Your task to perform on an android device: I want to search for a hotel room on the 15th of January on the Agoda app in London as I'll be having a Layover there on 15th of January.
Image 1: 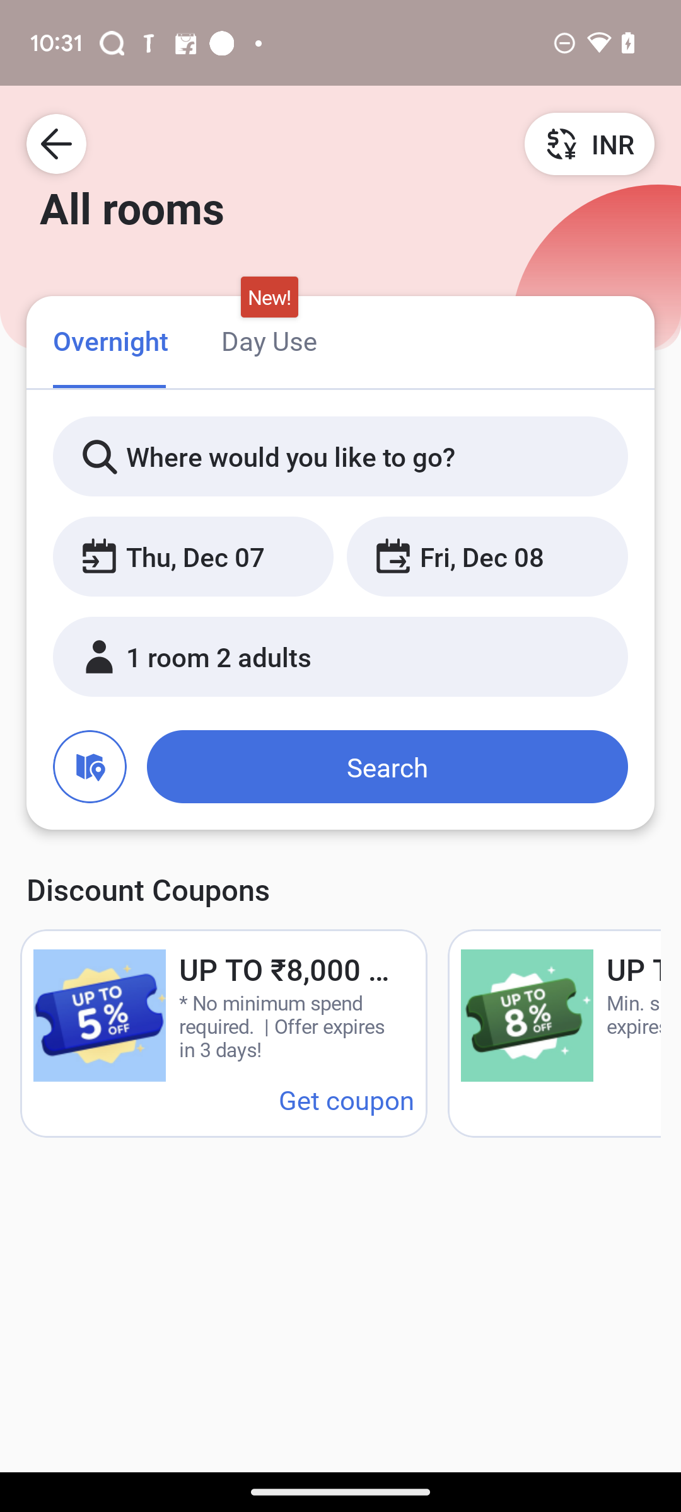
Click on the location ooption.
Step 1: click (327, 456)
Image 2: 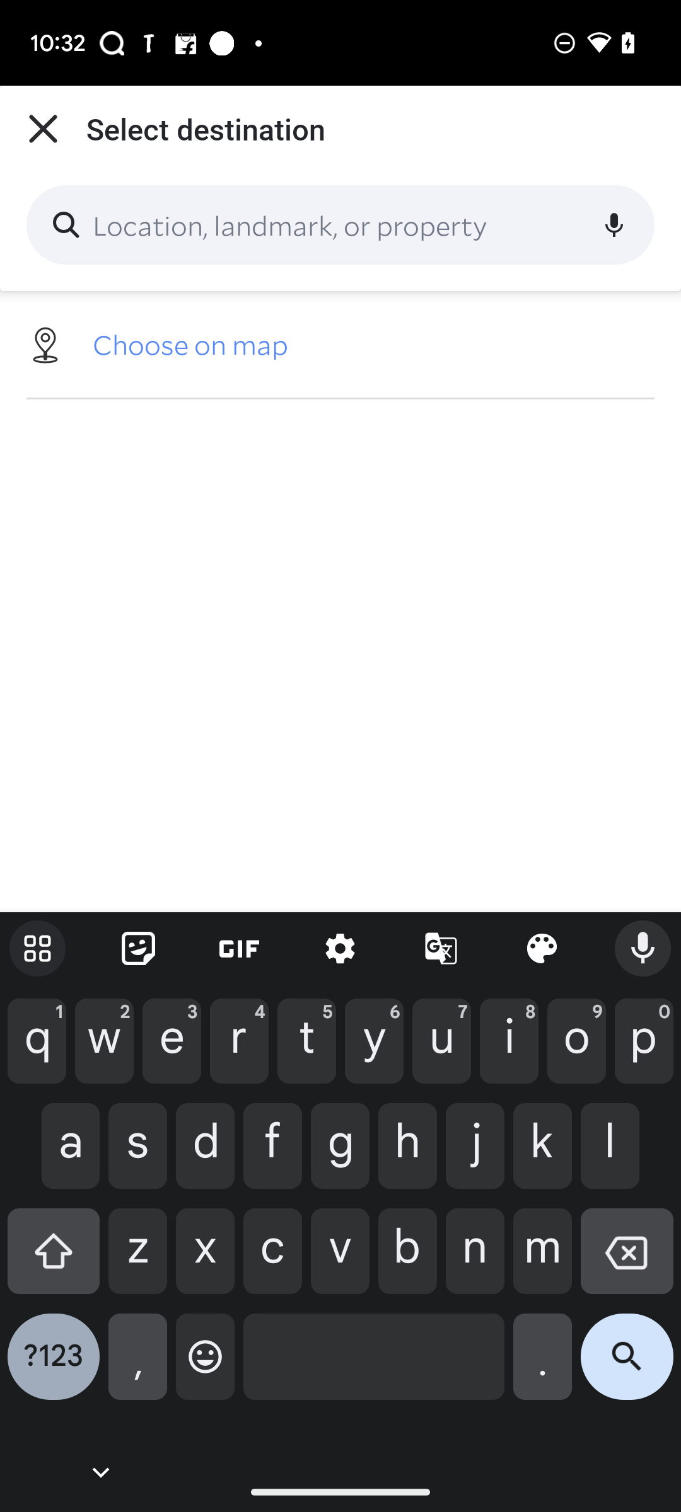
Enter London in the text box.
Step 2: type "London"
Image 3: 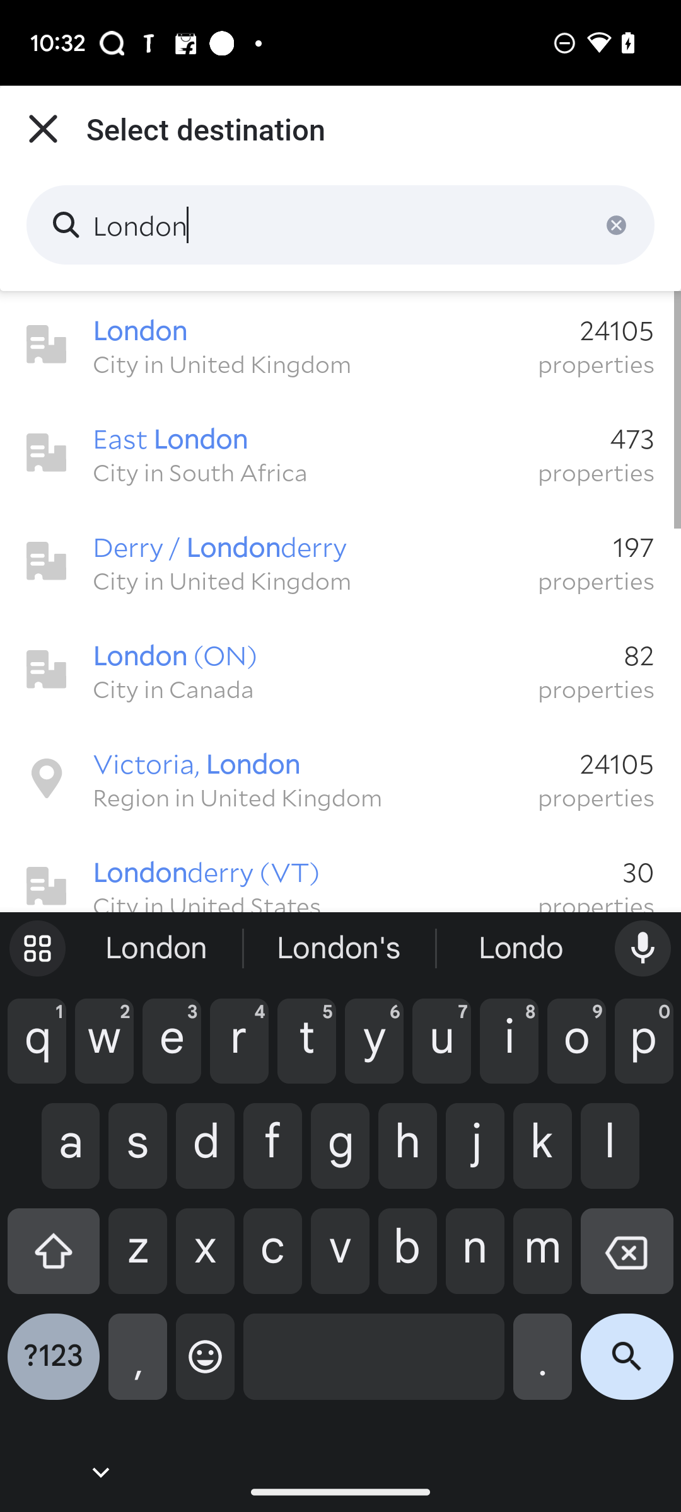
Click on the first suggestion.
Step 3: click (323, 329)
Image 5: 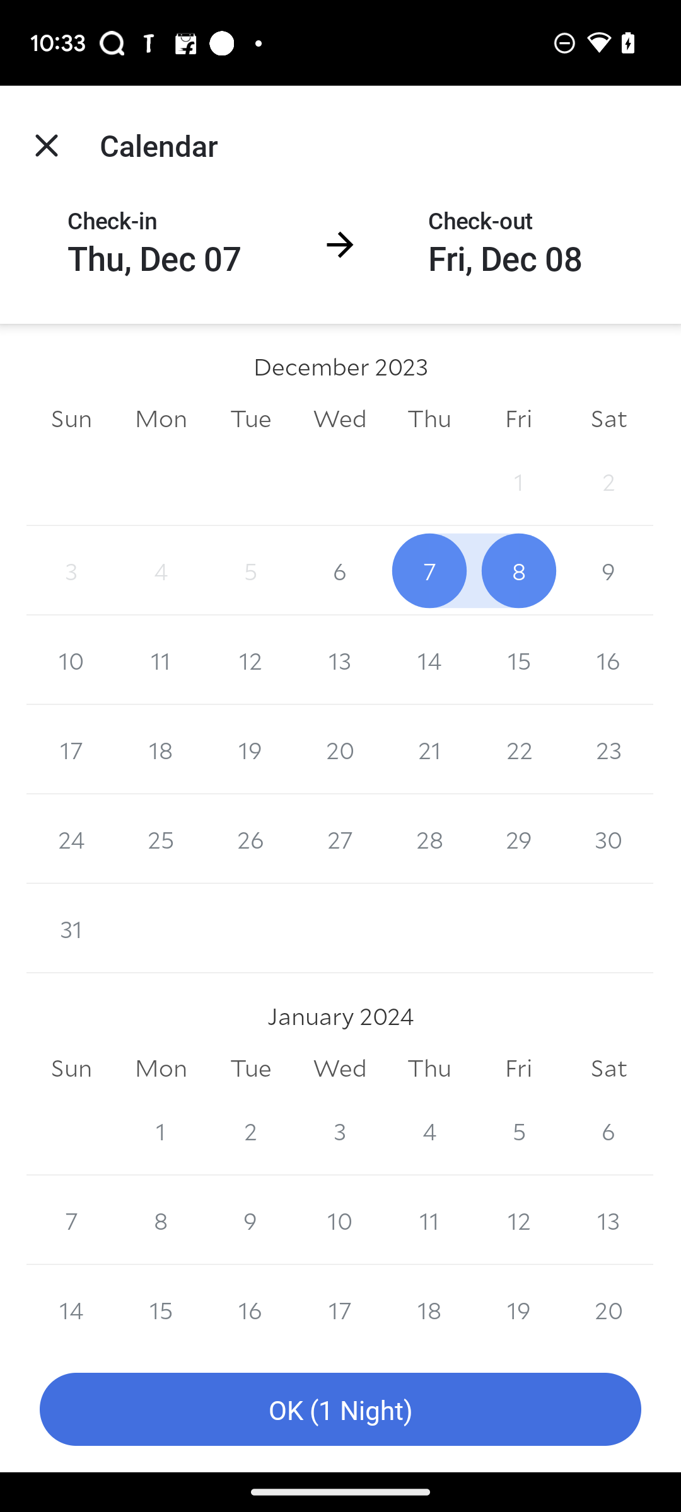
Click on the 15th of January.
Step 5: click (160, 1305)
Image 6: 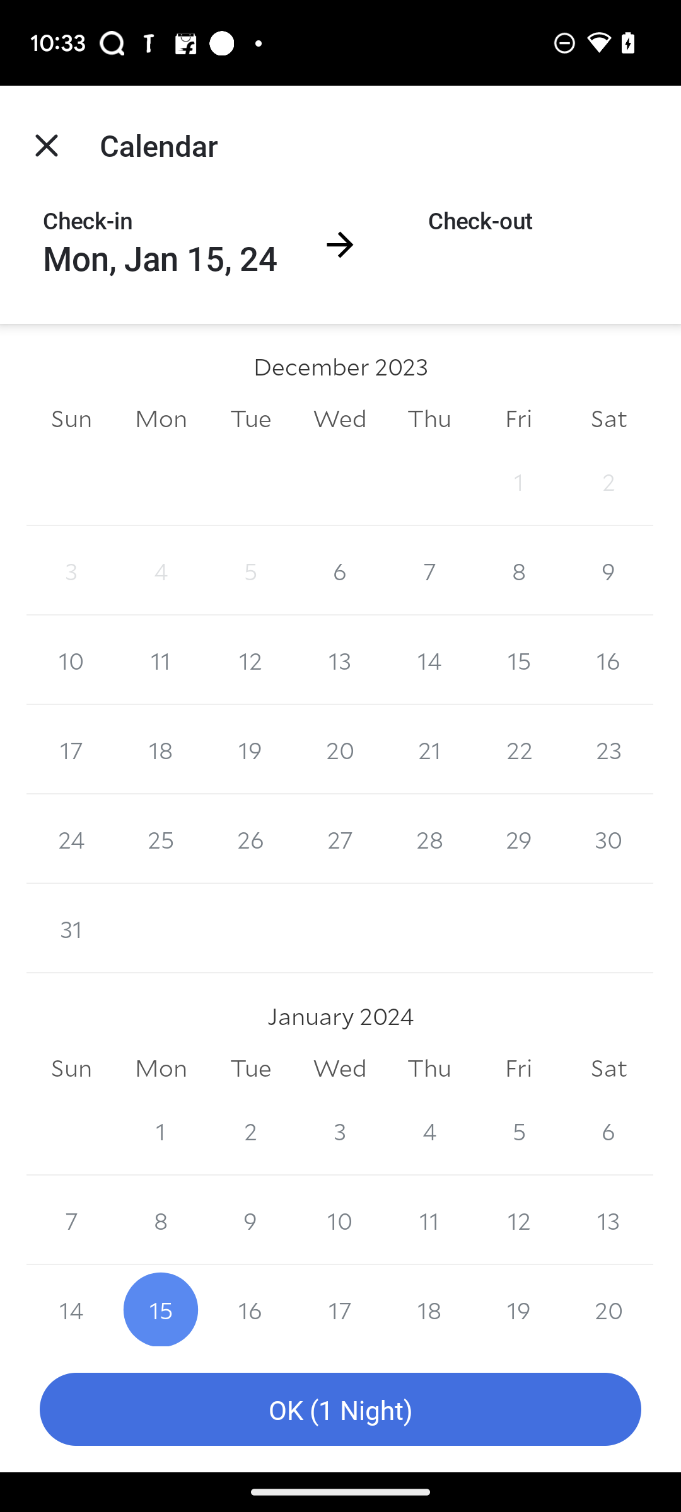
Click on 16th of January.
Step 6: click (250, 1305)
Image 7: 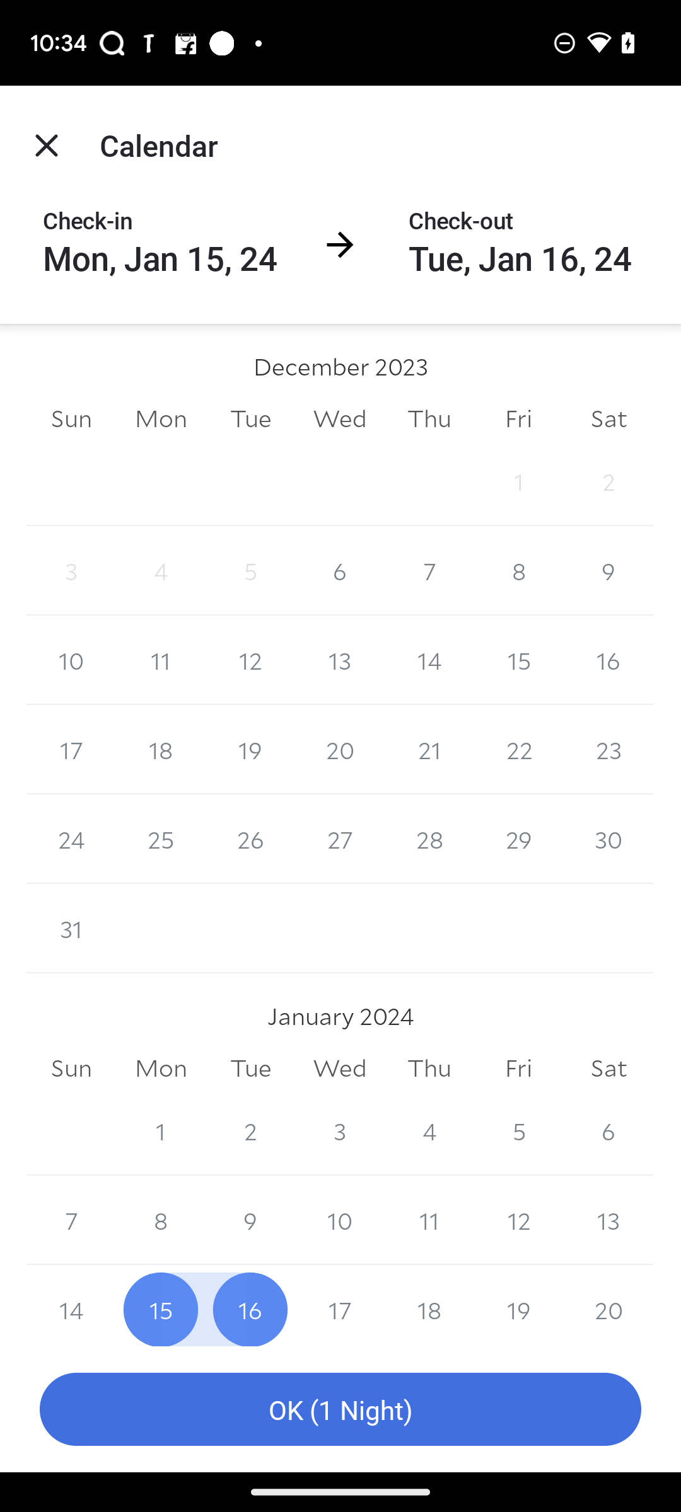
Click on Ok button.
Step 7: click (340, 1409)
Image 8: 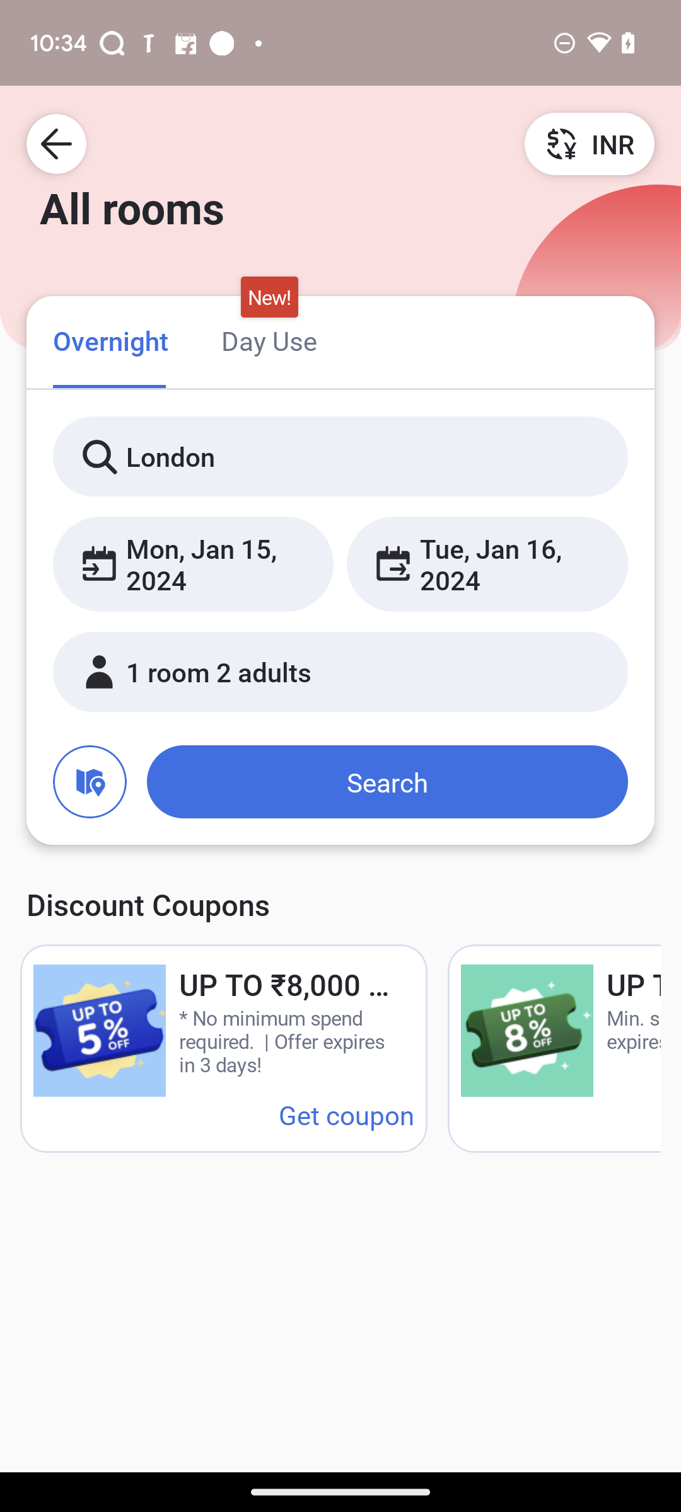
Click on the Room selection option.
Step 8: click (340, 671)
Image 9: 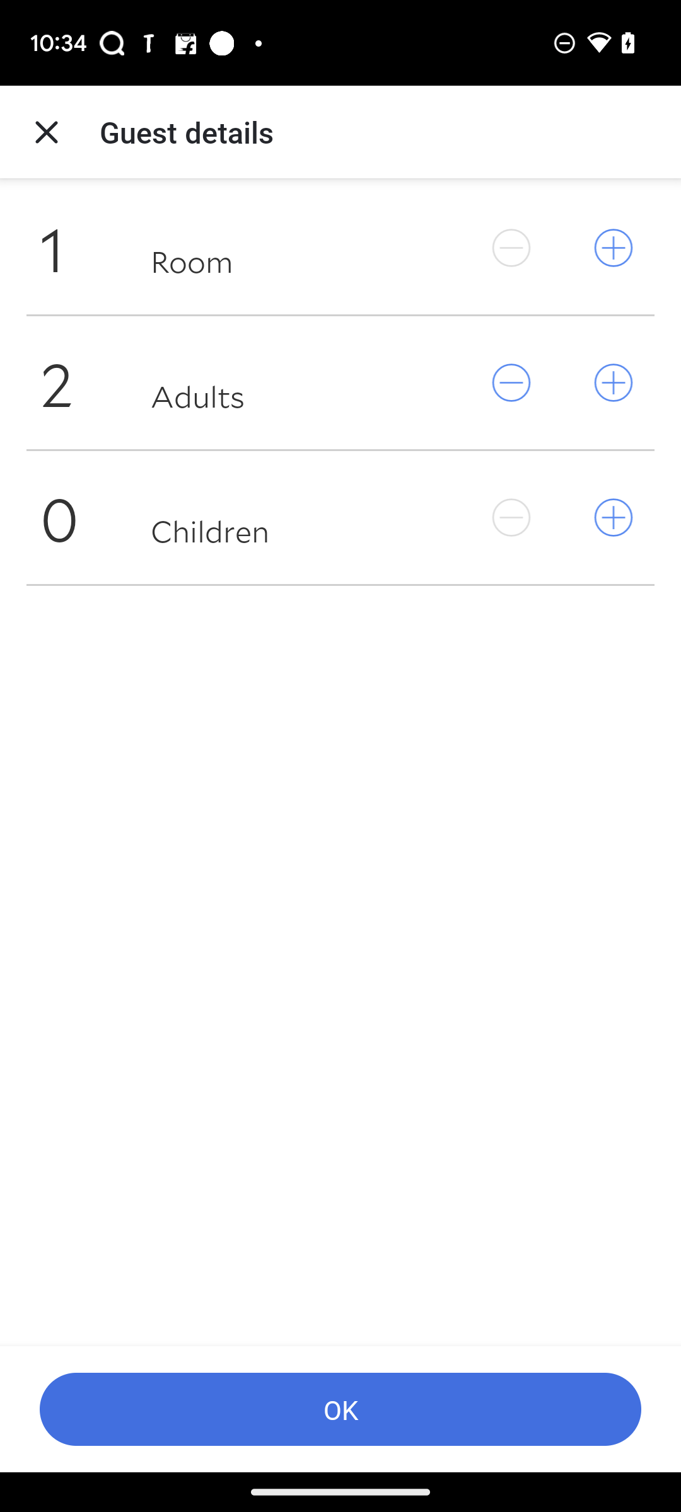
Click on the minus sign in front of the Adults.
Step 9: click (511, 382)
Image 10: 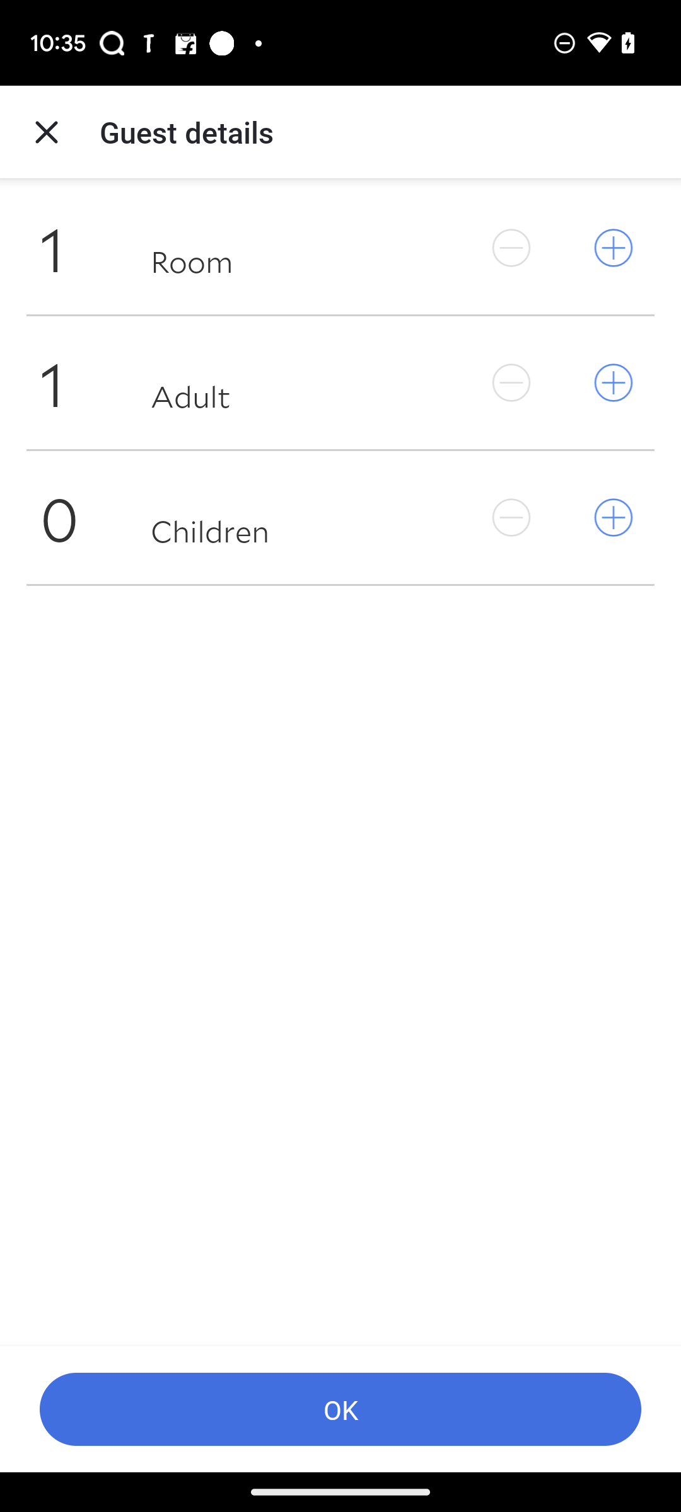
Click on Ok.
Step 10: click (340, 1409)
Image 11: 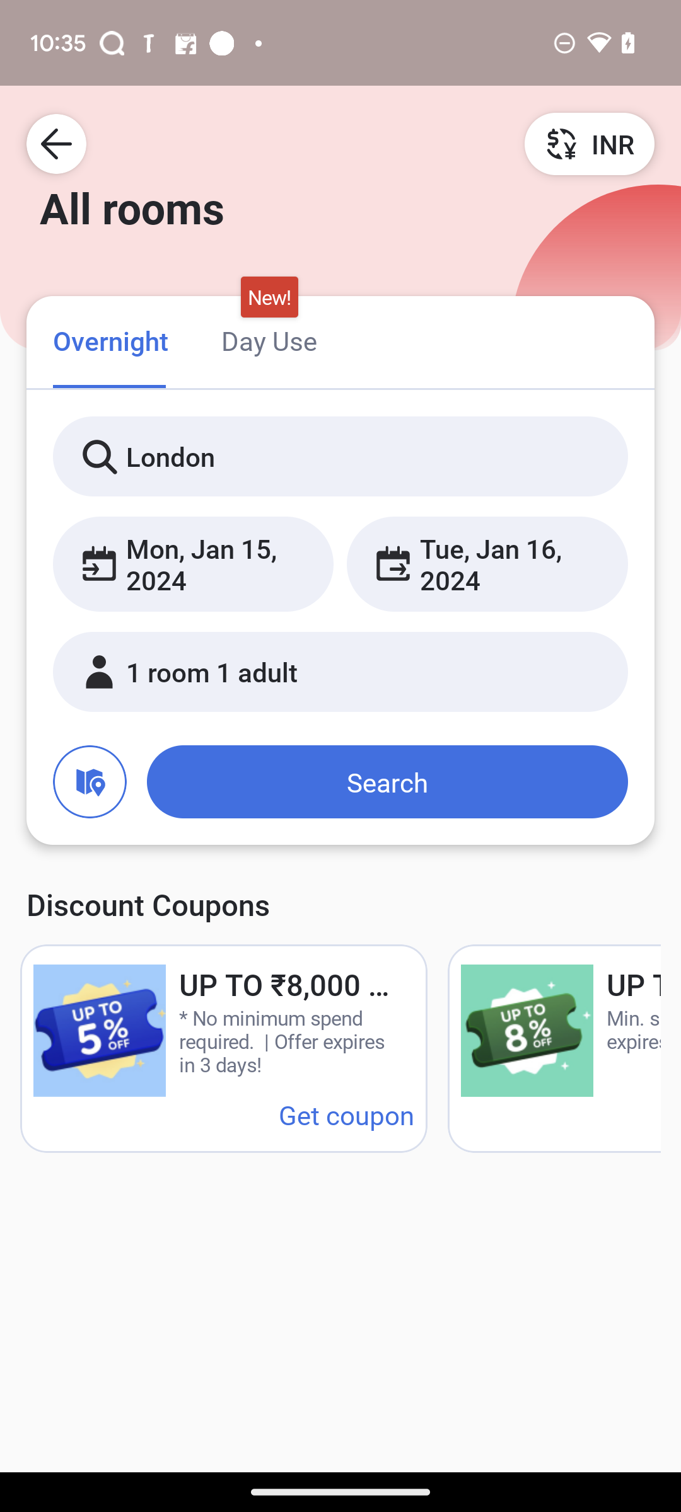
Click on the search button.
Step 11: click (387, 782)
Image 12: 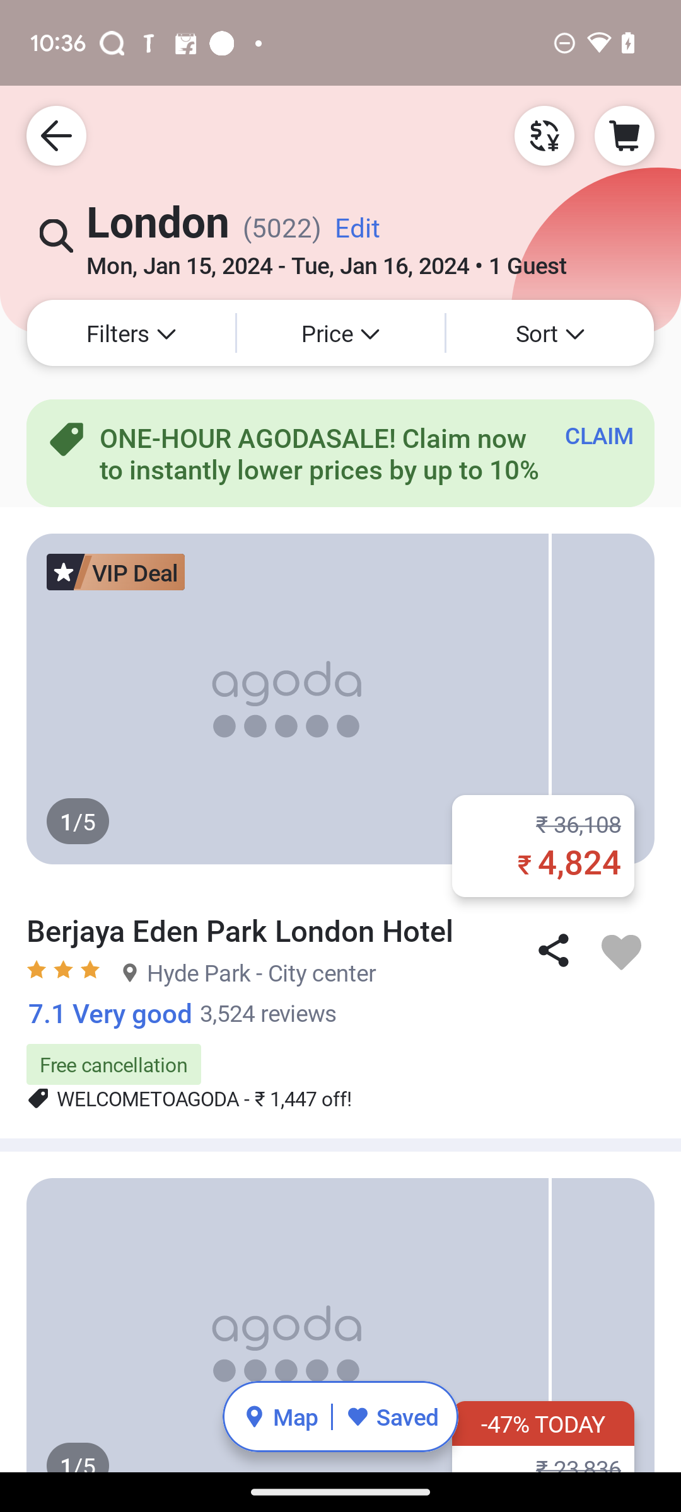
Click on the search button.
Step 12: wait